Your task to perform on an android device: View the brand new birkenstock women's gilford high oxford shoes.
Image 0: 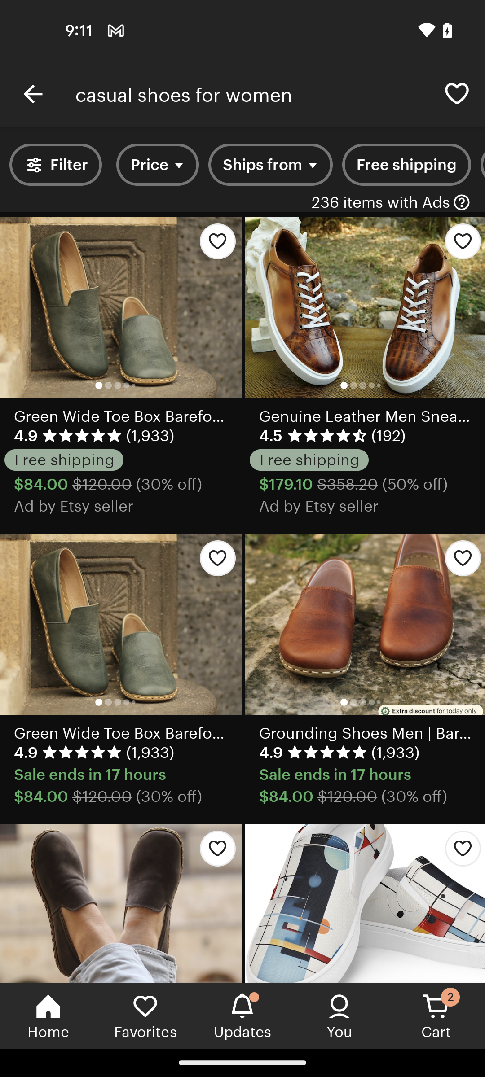
Swipe up to view the brand new birkenstock shoes
Step 0: scroll left
Image 1: 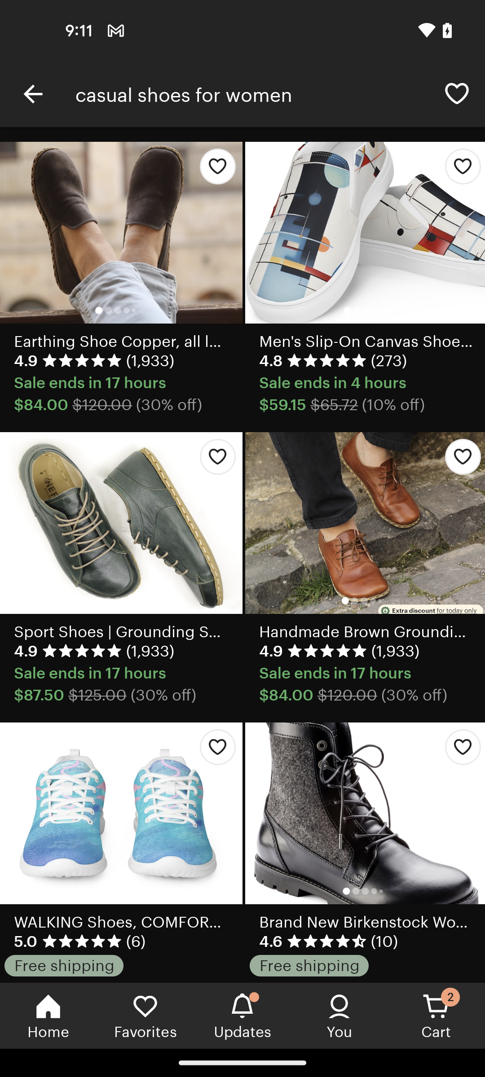
Tap on the brand new birkenstock shoes
Step 1: click (365, 813)
Image 2: 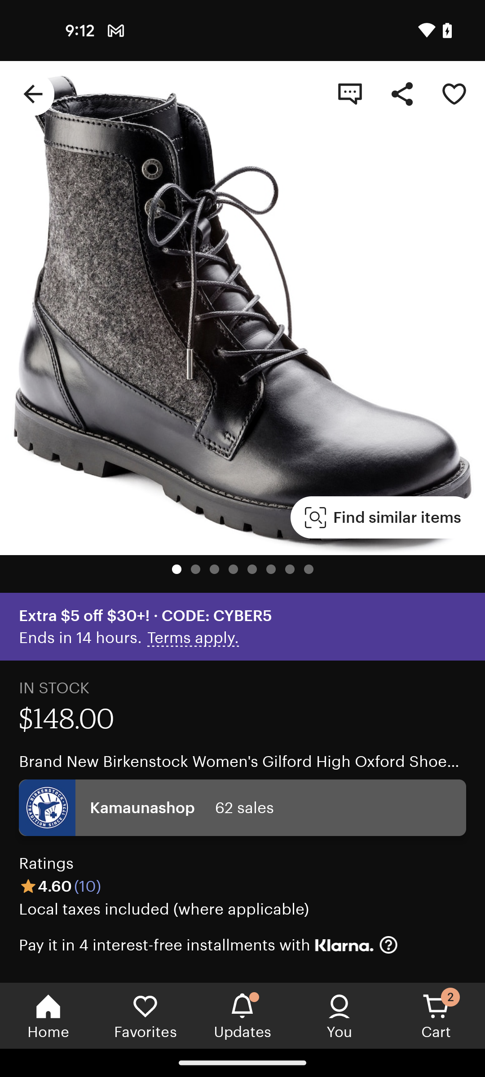
Swipe up to view the details
Step 2: scroll down
Image 3: 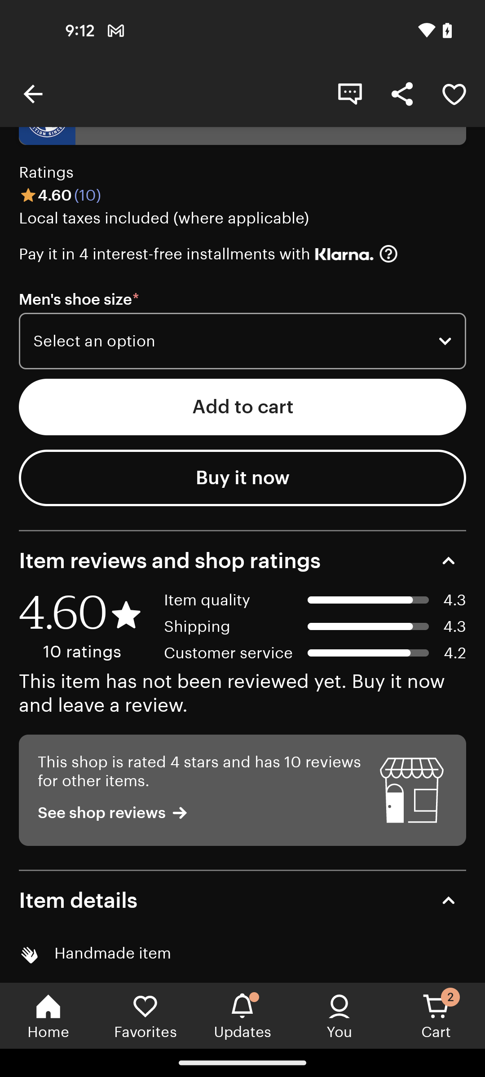
Swipe up to view the details
Step 3: scroll down